Your task to perform on an android device: To ensure that I don't lose the Pilers SMU Cutting  pliers, I want to add it to my wishlist using the DHgate app.
Image 0: 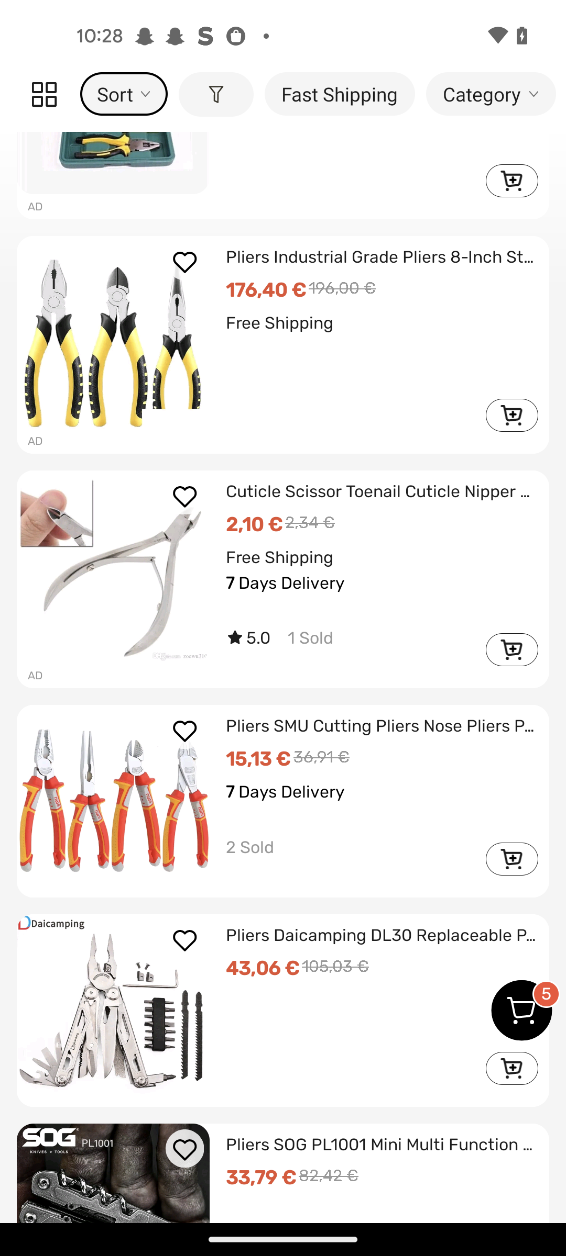
Click on the Pilers SMU Cutting pliers,
Step 0: click (113, 801)
Image 1: 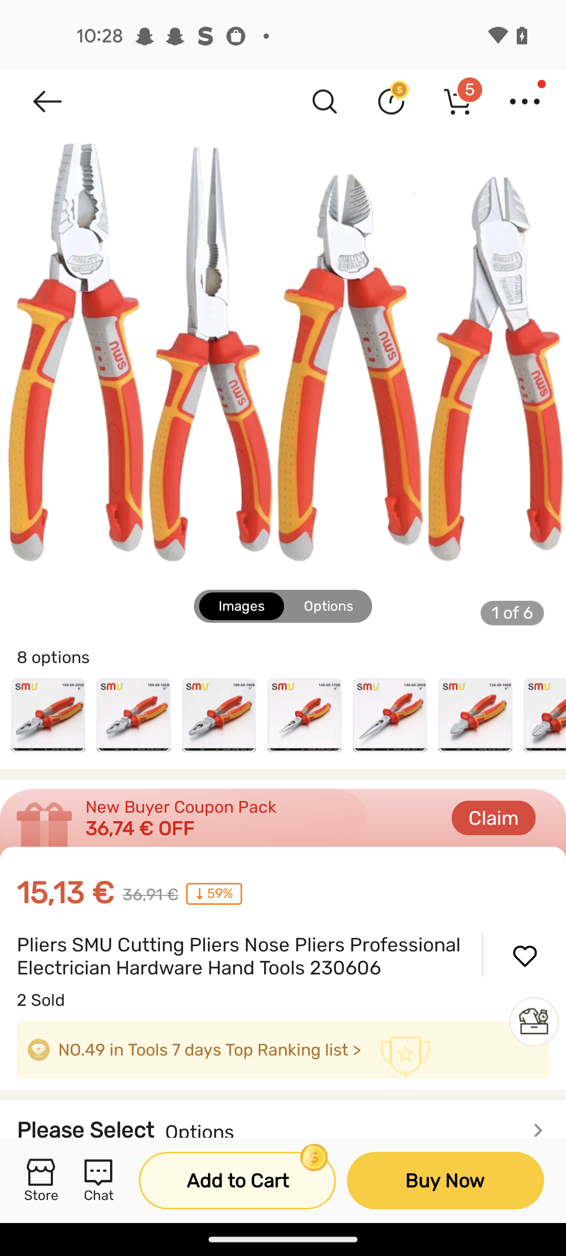
Click on the wishlist icon
Step 1: click (525, 954)